Your task to perform on an android device: In order to assess my understanding of roman numbers , I would like to use math tests app to practice the roman numbers questions
Image 0: 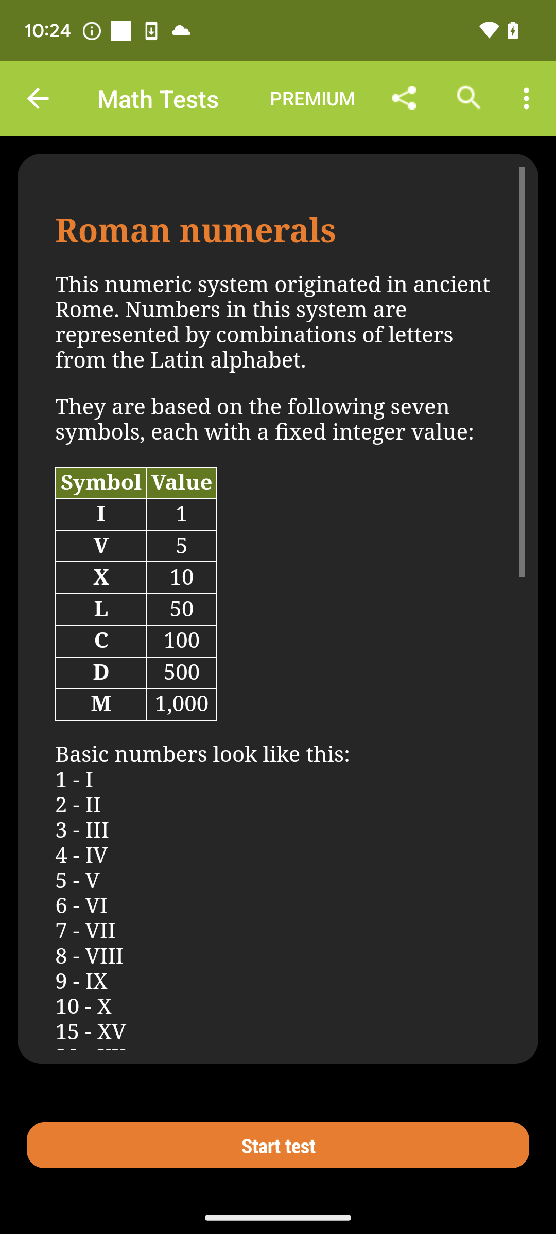
click on start test at the lower center of the screen to start test 
Step 0: click (277, 1145)